Your task to perform on an android device: I am looking for the Xtracold Icebar Amsterdam bar because it looks like a lovely spot to relax and have some fun. I also read the Google reviews
Image 0: 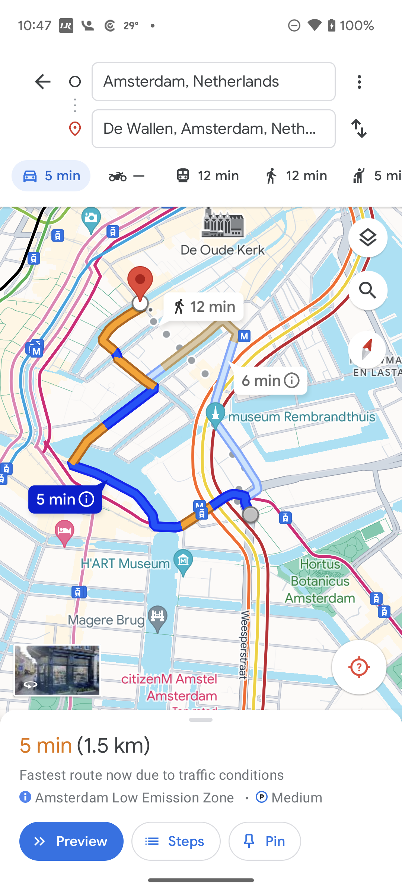
Go back to the screen
Step 0: press back button
Image 1: 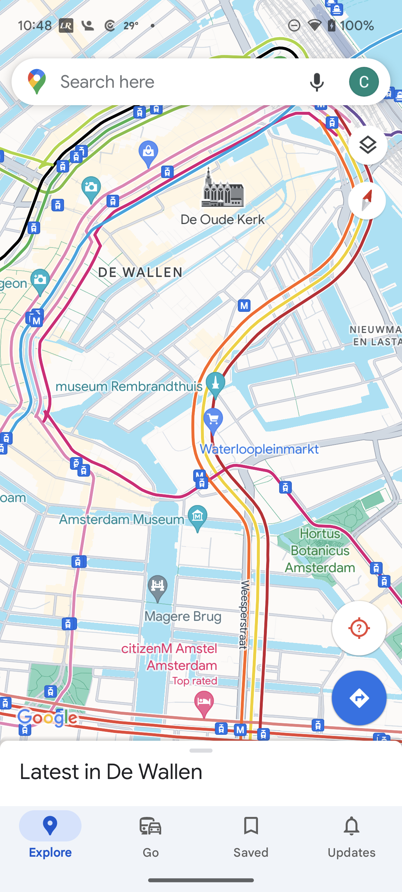
Click on the search here name at the top of the screen
Step 1: click (177, 81)
Image 2: 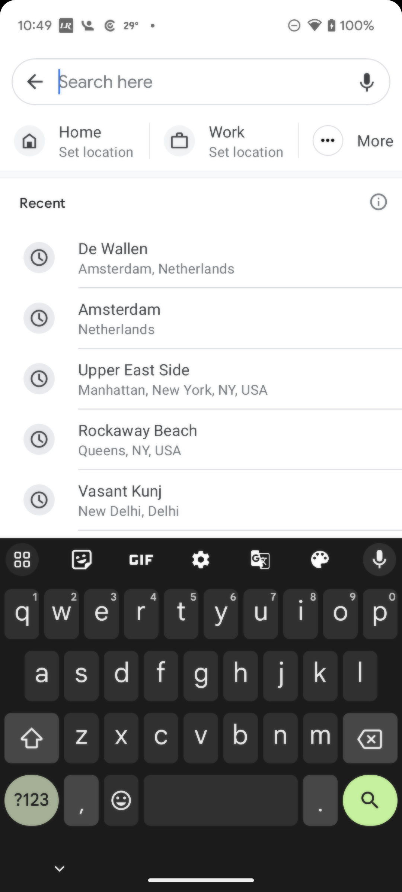
Type Xtracold Icebar Amsterdam in search bar
Step 2: type "Xtracold Icebar Amsterdam"
Image 3: 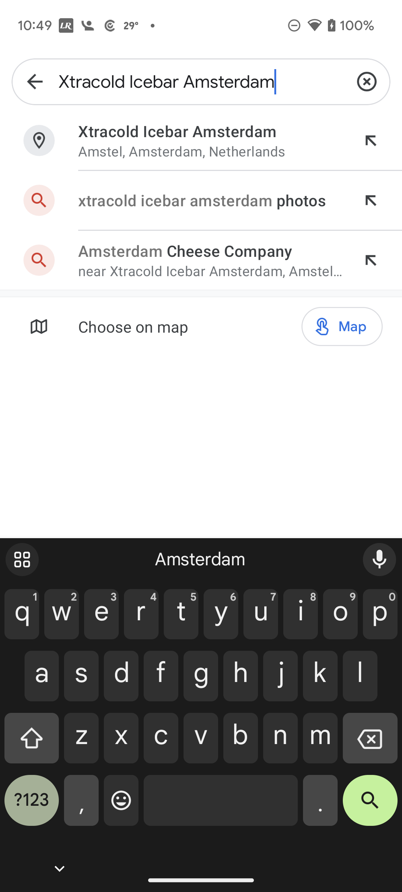
Click on the Xtracold Icebar Amsterdam first result
Step 3: click (178, 131)